Your task to perform on an android device: I would like to save this page to my bookmarks for later reference.
Image 1: 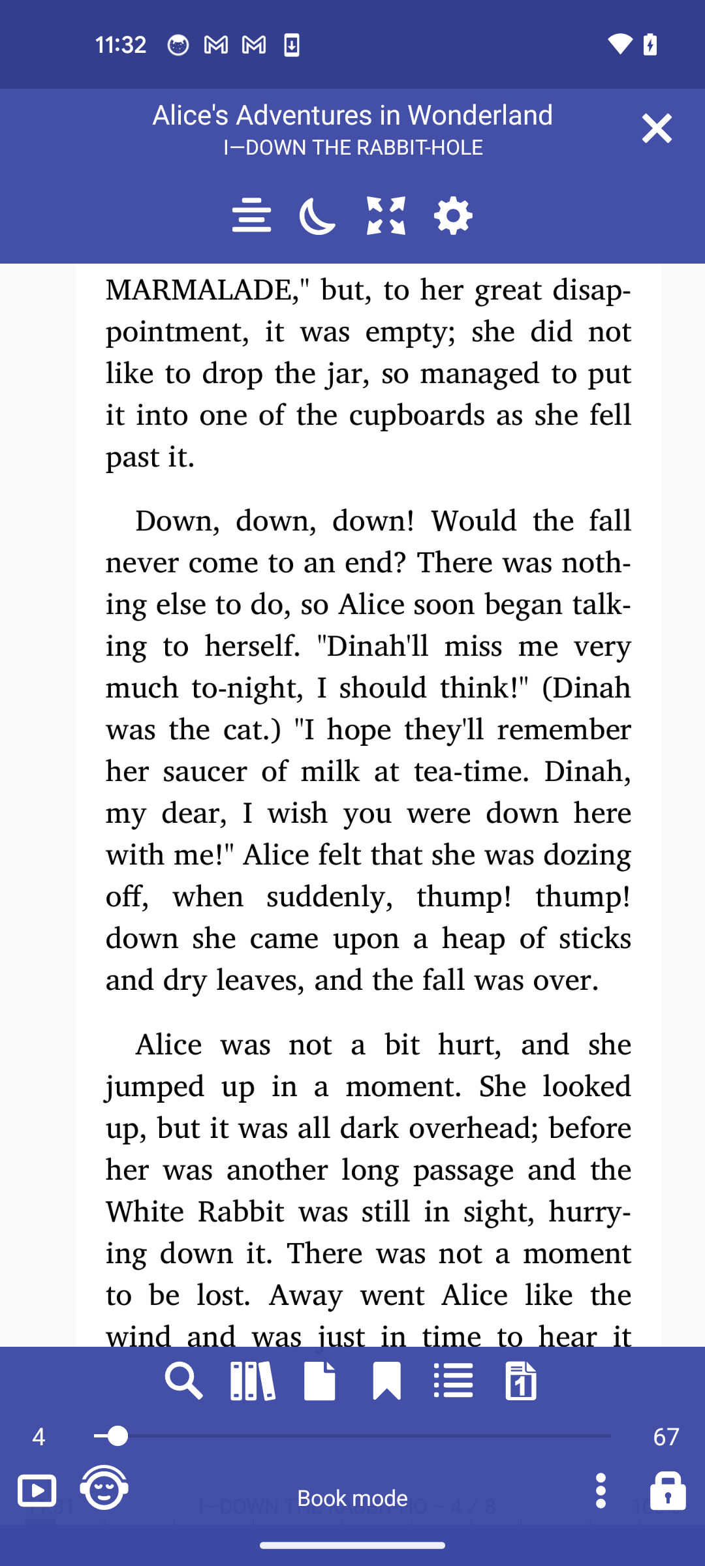
Click on the bookmarks icon
Step 1: click (386, 1381)
Image 2: 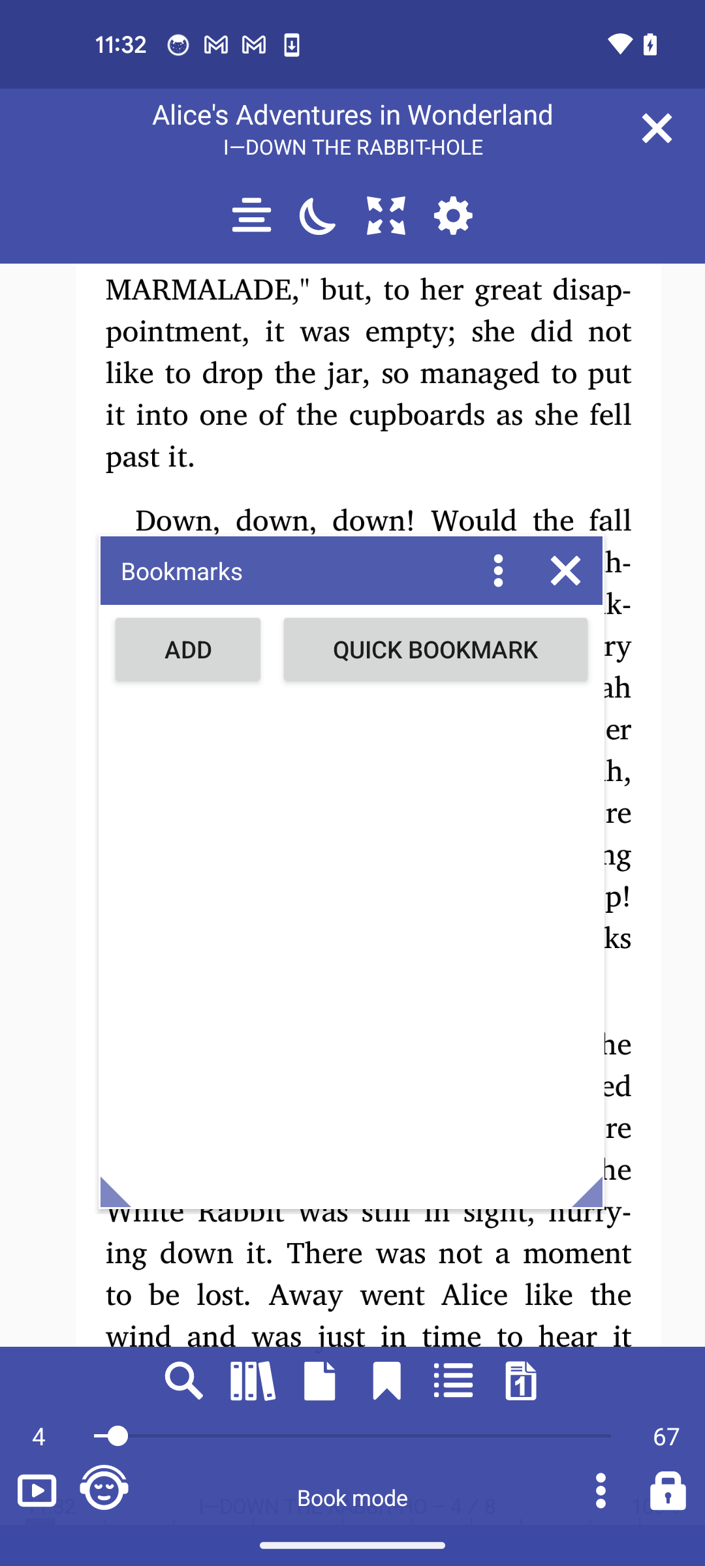
Tap on the add button
Step 2: click (188, 649)
Image 3: 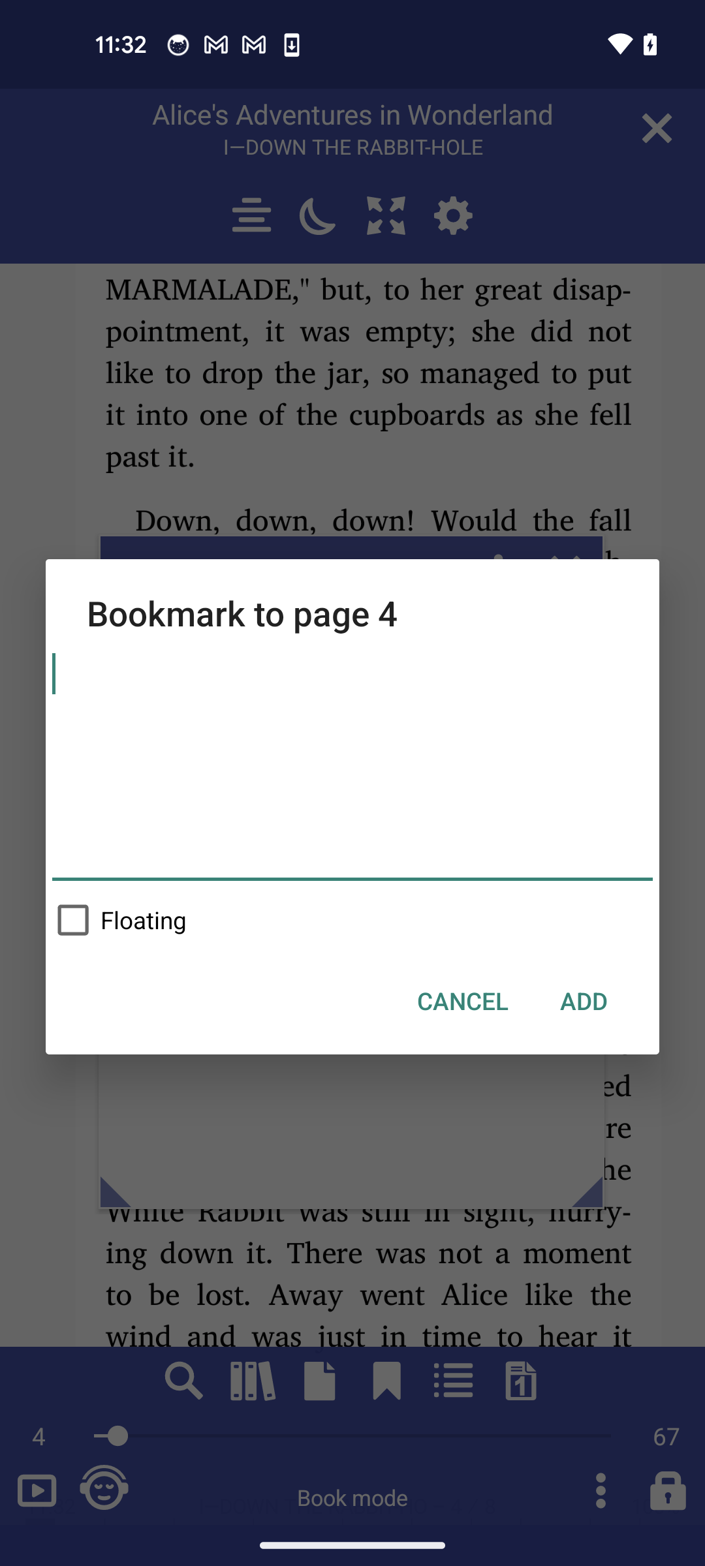
Tap on the add option
Step 3: click (583, 1000)